Your task to perform on an android device: I want to delete the second photo from my gallery because I don't like its view.
Image 0: 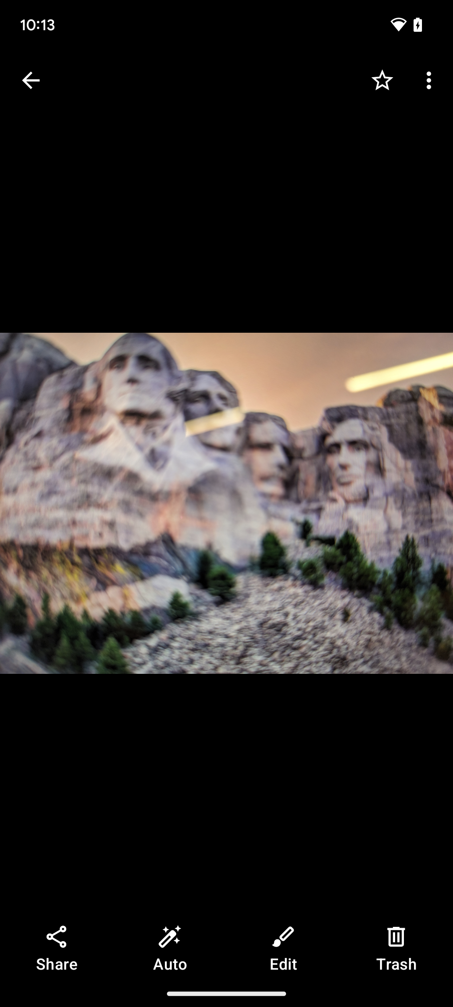
Click on the back button on the top left corner of the screen.
Step 0: click (31, 80)
Image 1: 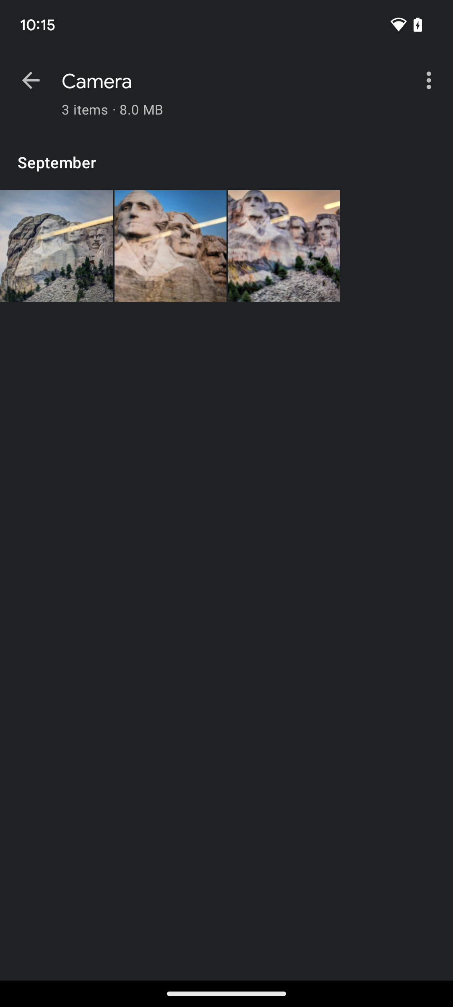
Click on the second photo.
Step 1: click (170, 246)
Image 2: 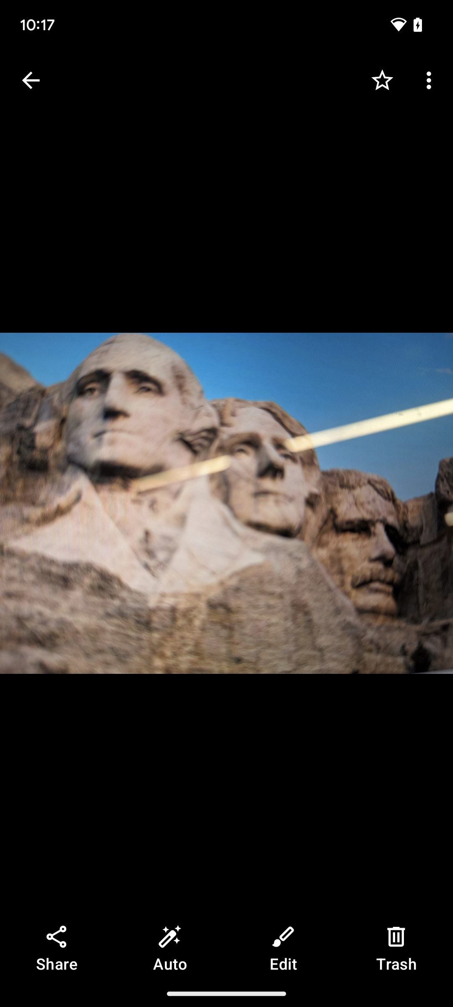
Click on the Trash button on the bottom right corner of the screen.
Step 2: click (396, 950)
Image 3: 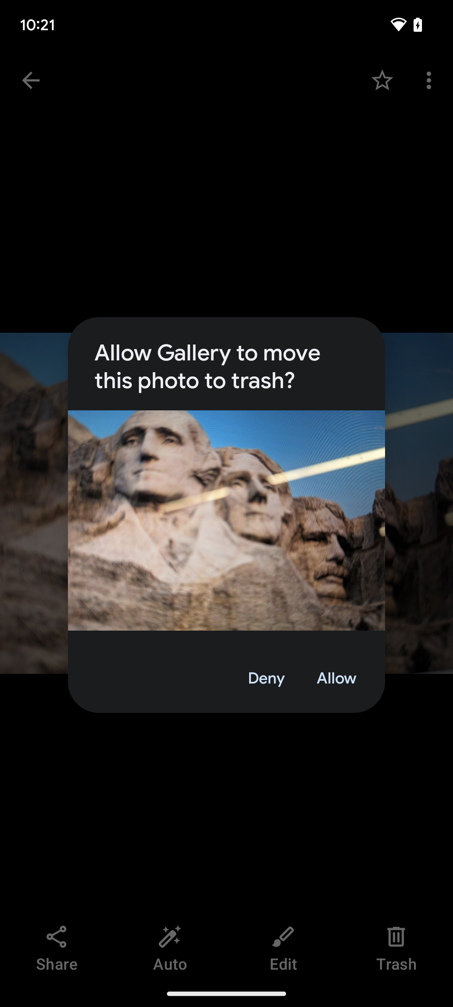
Click on the Allow button on the screen.
Step 3: click (336, 678)